Your task to perform on an android device: Search for the WABC radio station in the Radio Garden app.
Image 0: 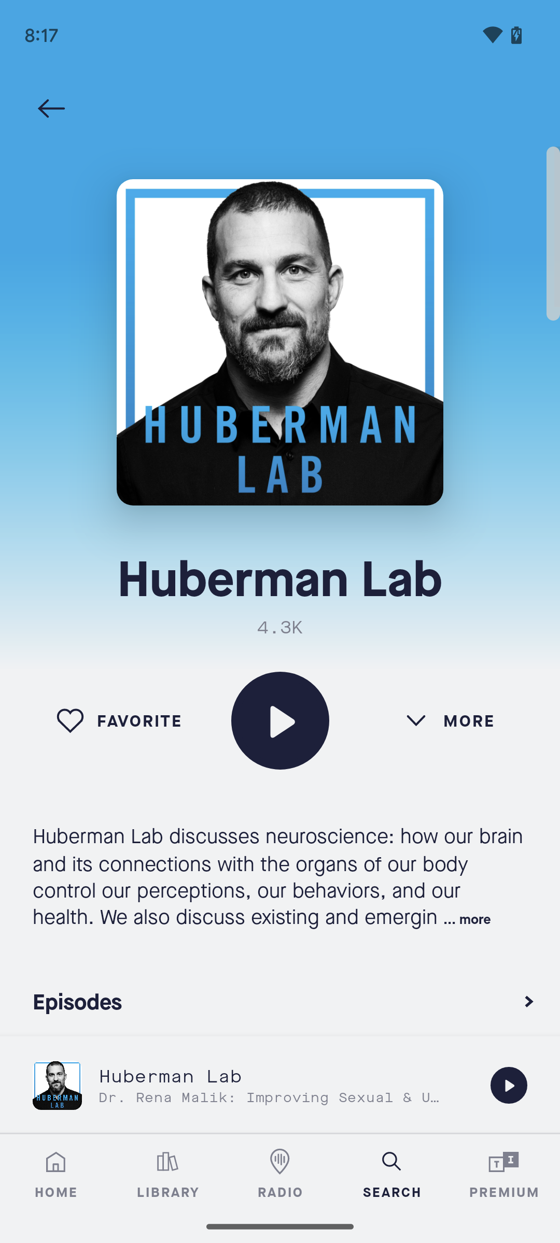
Open the Radio Garden app.
Step 0: open app "Radio Garden"
Image 1: 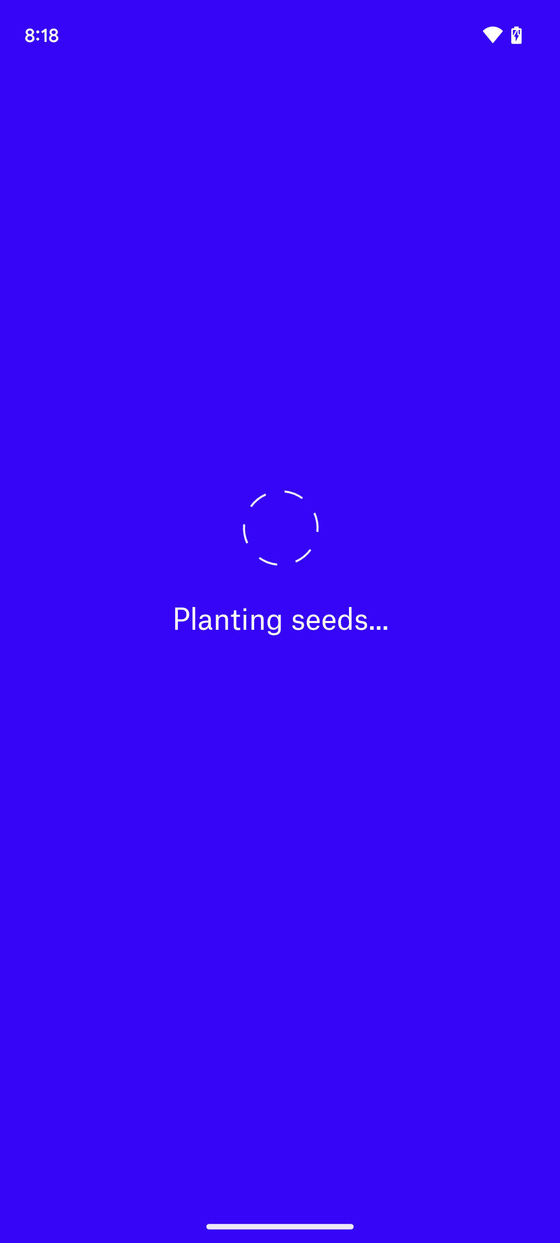
Open the Radio Garden app.
Step 1: wait
Image 2: 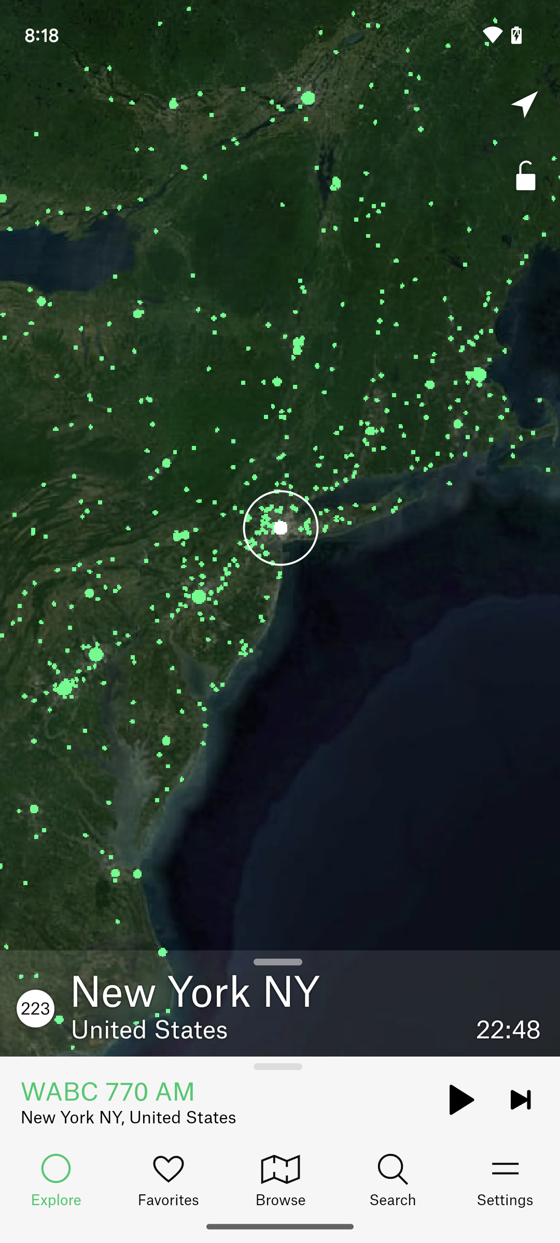
Click on the search icon at the bottom of the app screen. 
Step 2: click (393, 1177)
Image 3: 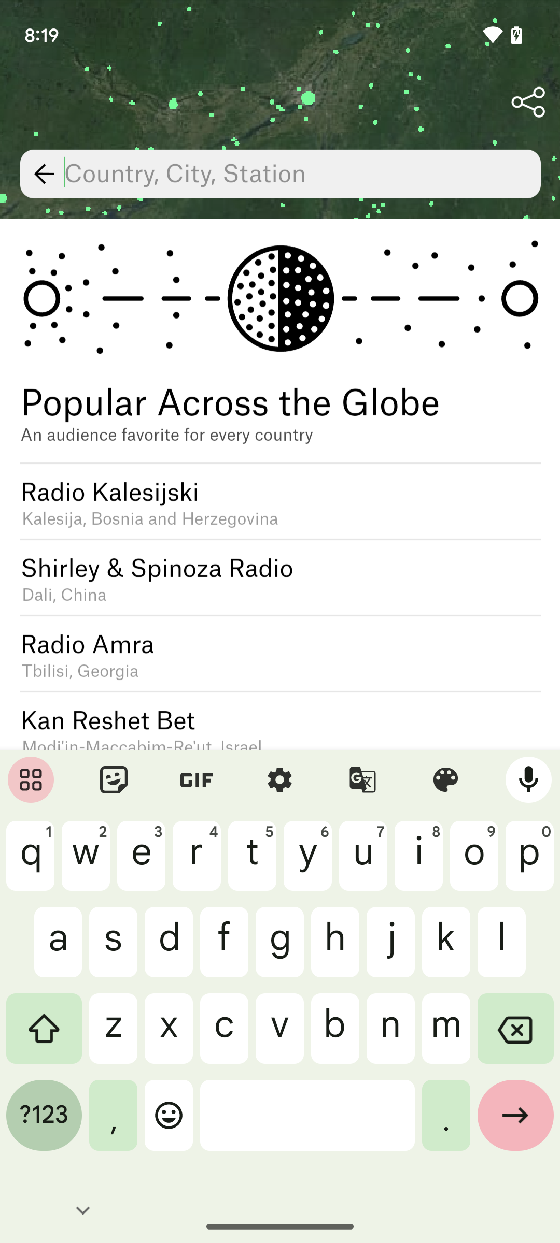
Type in the WABC radio station in the search bar.
Step 3: type "WABC"
Image 4: 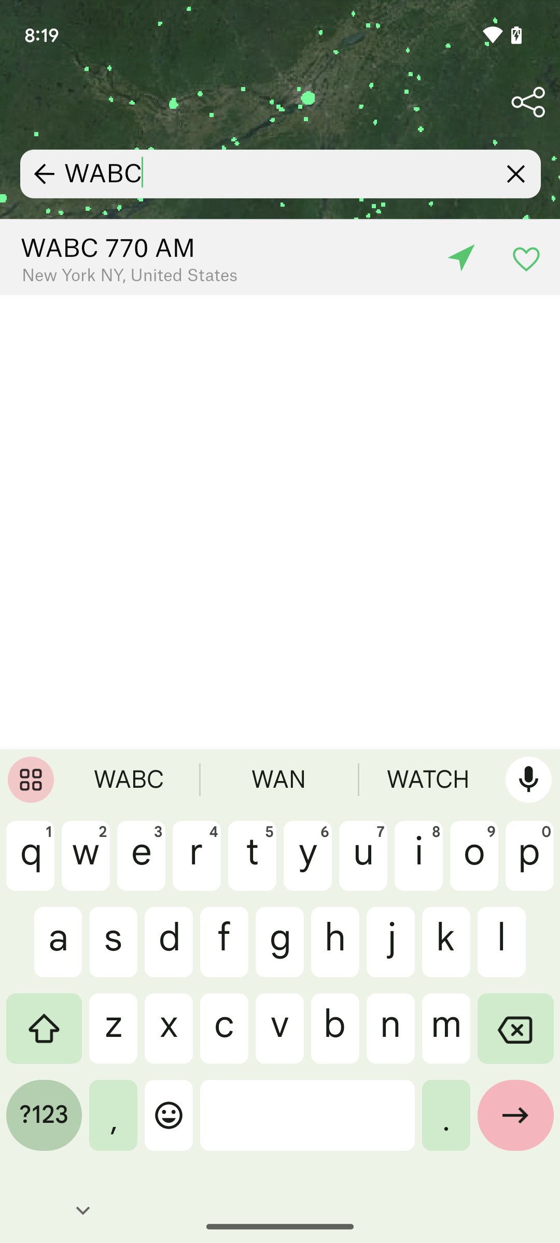
Click on the arrow icon at the bottom-right of the keyboard.
Step 4: click (526, 1100)